Your task to perform on an android device: Add the large Hawaiian chicken pizza with thin crust and BBQ sauce from Pizza Hut to your cart using the Grubhub app so you won't forget to buy it.
Image 0: 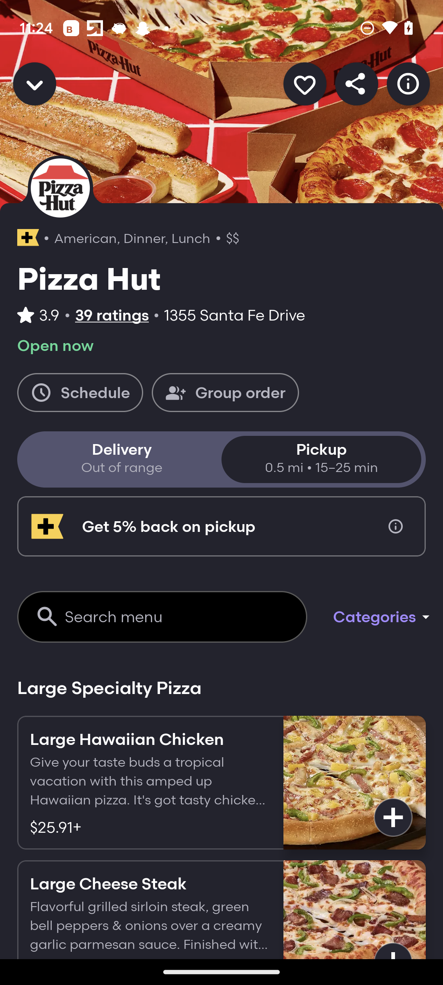
Click on the large Hawaiian Chicken
Step 0: click (150, 783)
Image 1: 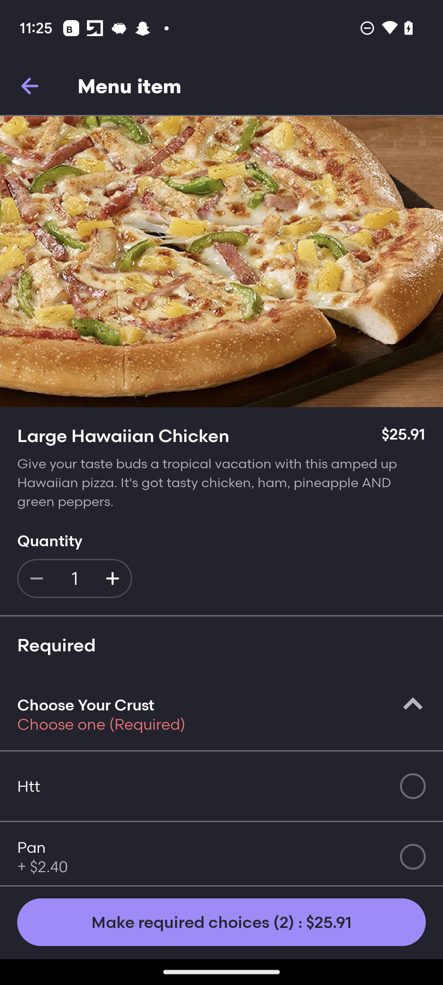
Swipe up to view the thin crust option
Step 1: scroll down
Image 2: 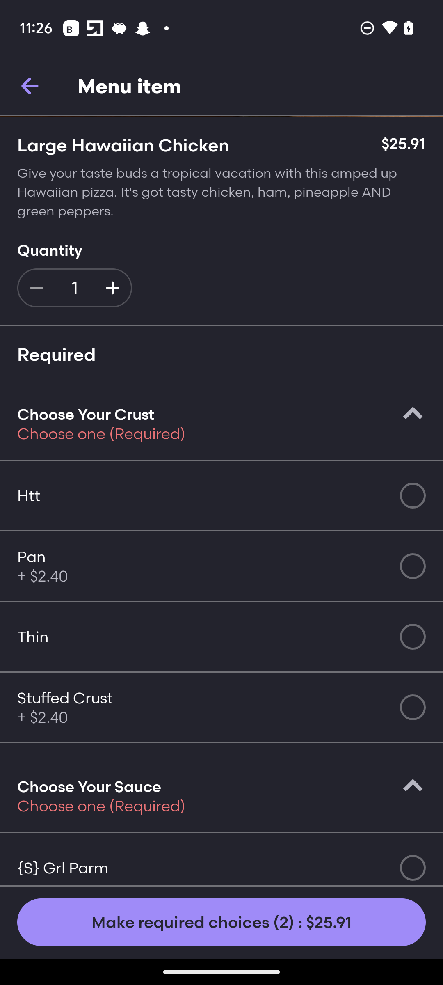
Select the thin option.
Step 2: click (412, 637)
Image 3: 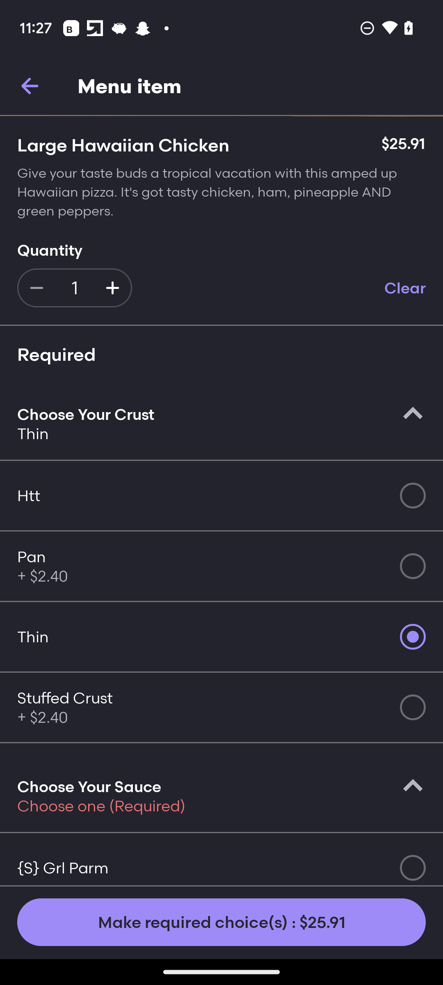
Swipe up to view more sauce option
Step 3: scroll down
Image 4: 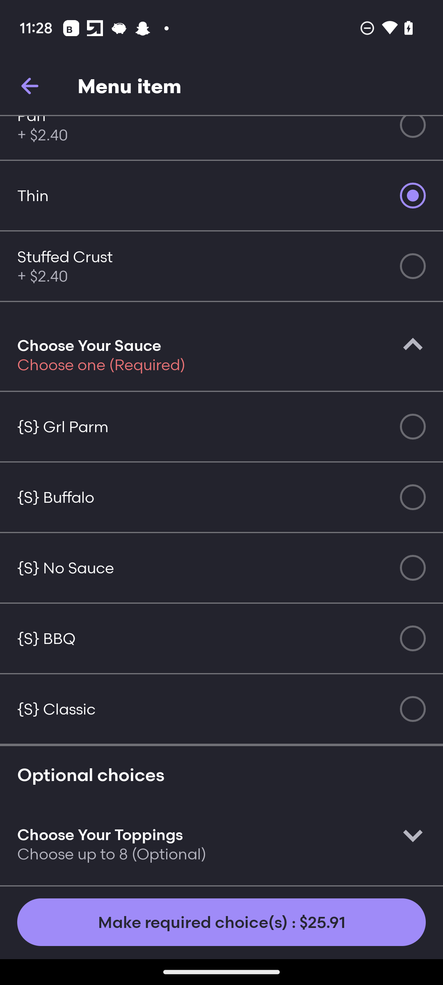
Select the BBQ option.
Step 4: click (409, 639)
Image 5: 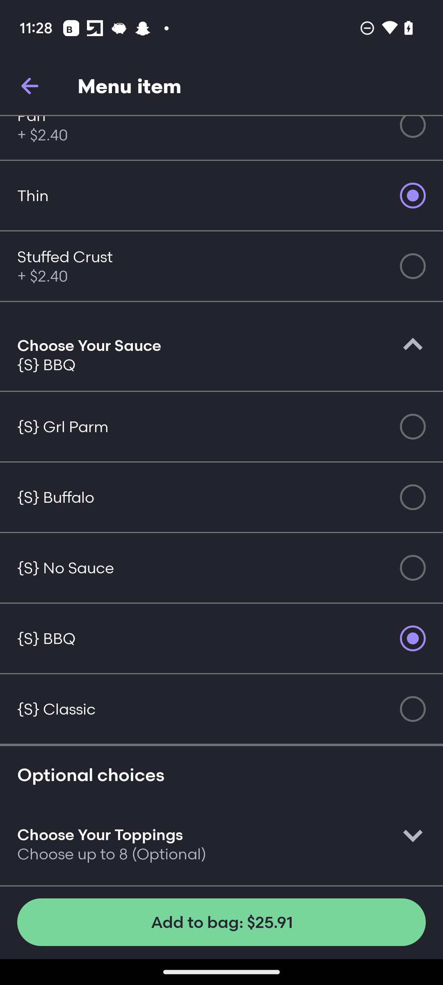
Click on the Add to bag button.
Step 5: click (221, 922)
Image 6: 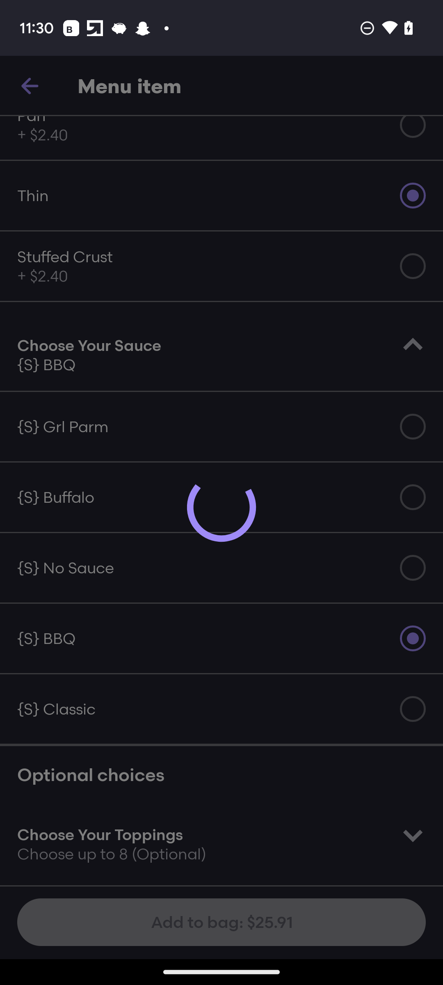
Click on the Add to bag button.
Step 6: wait